Your task to perform on an android device: My eyes look weird in the current theme, so I want to change it to paper color theme.
Image 0: 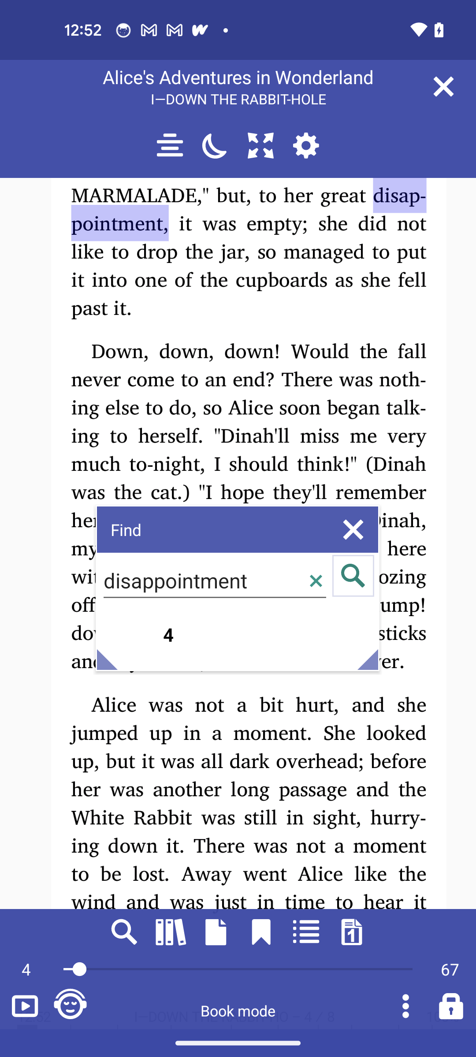
Tap on the settings icon
Step 0: click (306, 145)
Image 1: 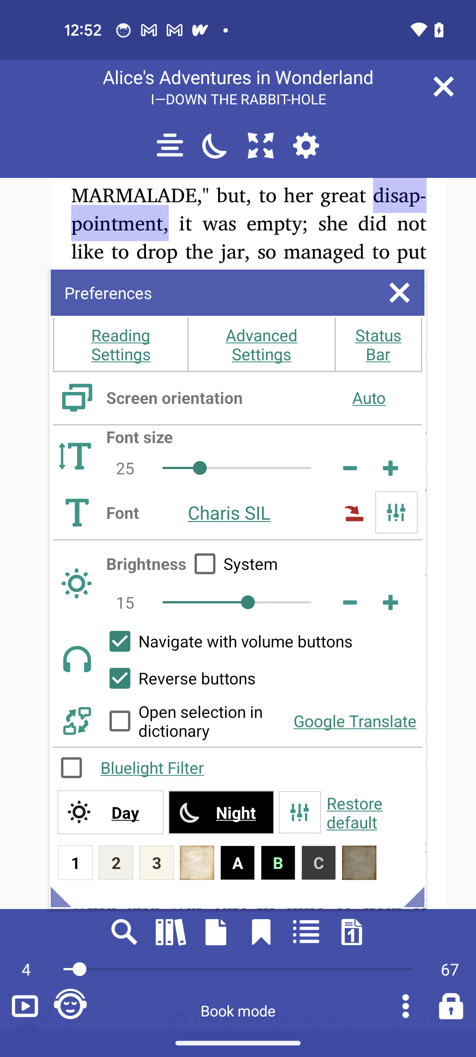
Tap on the day option
Step 1: click (111, 812)
Image 2: 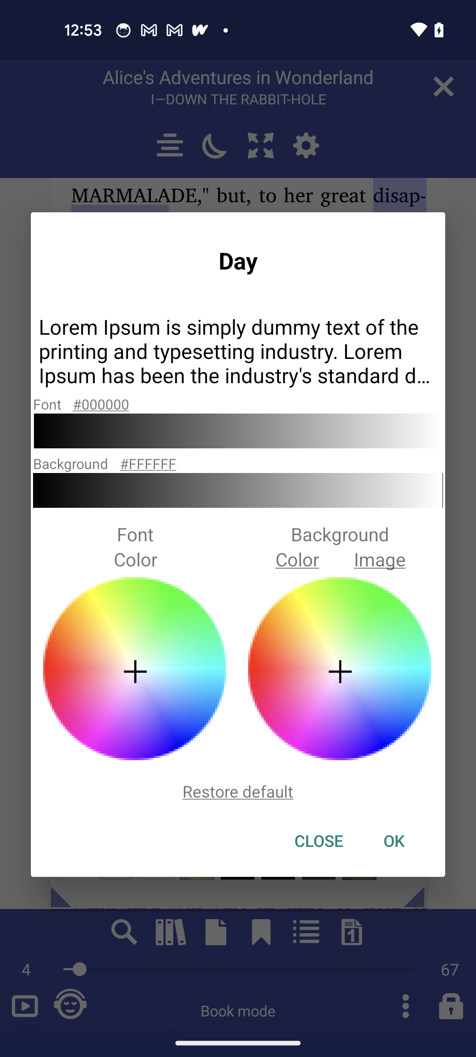
Tap on the background option
Step 2: click (340, 534)
Image 3: 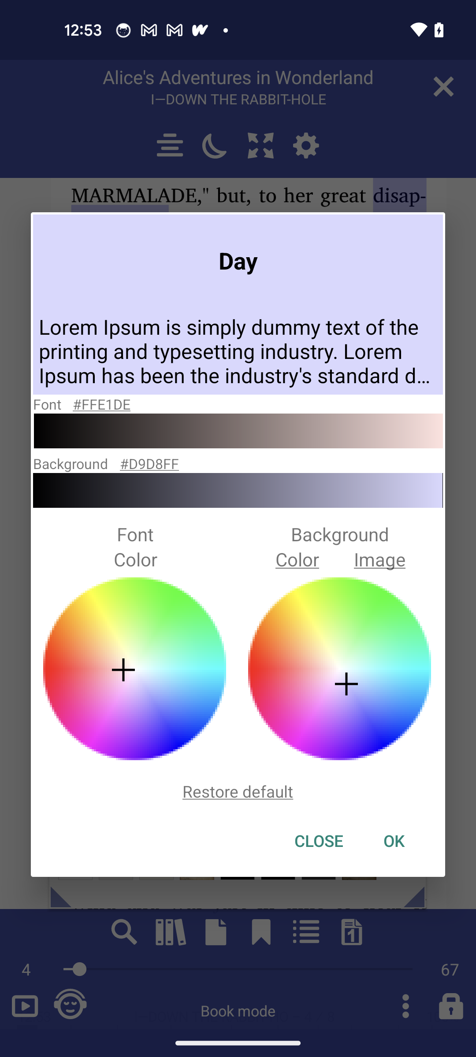
Tap on the ok option
Step 3: click (394, 840)
Image 4: 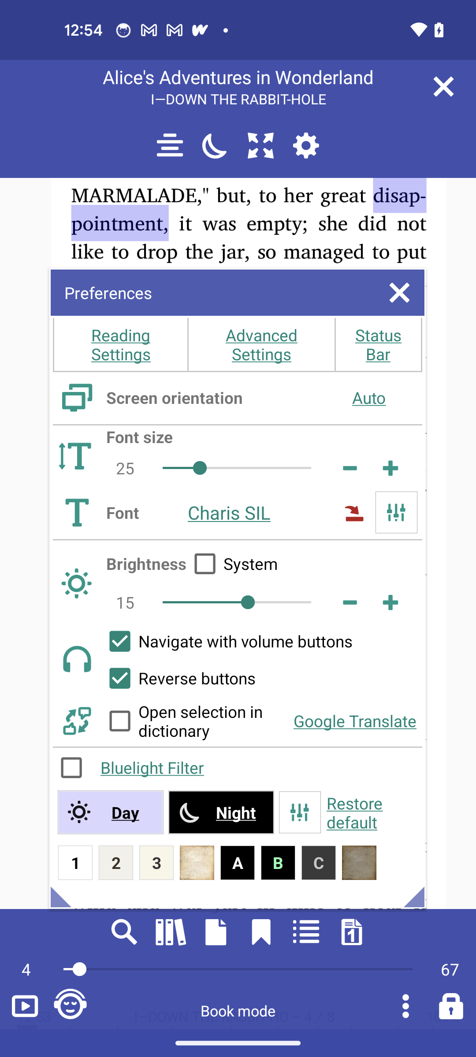
Select the paper color theme
Step 4: click (197, 863)